Your task to perform on an android device: The doctor advised me to live in a fresh air environment. I am thinking of buying an air purifier. Share me the weather history of my current location orleans in the 1Weather app.
Image 0: 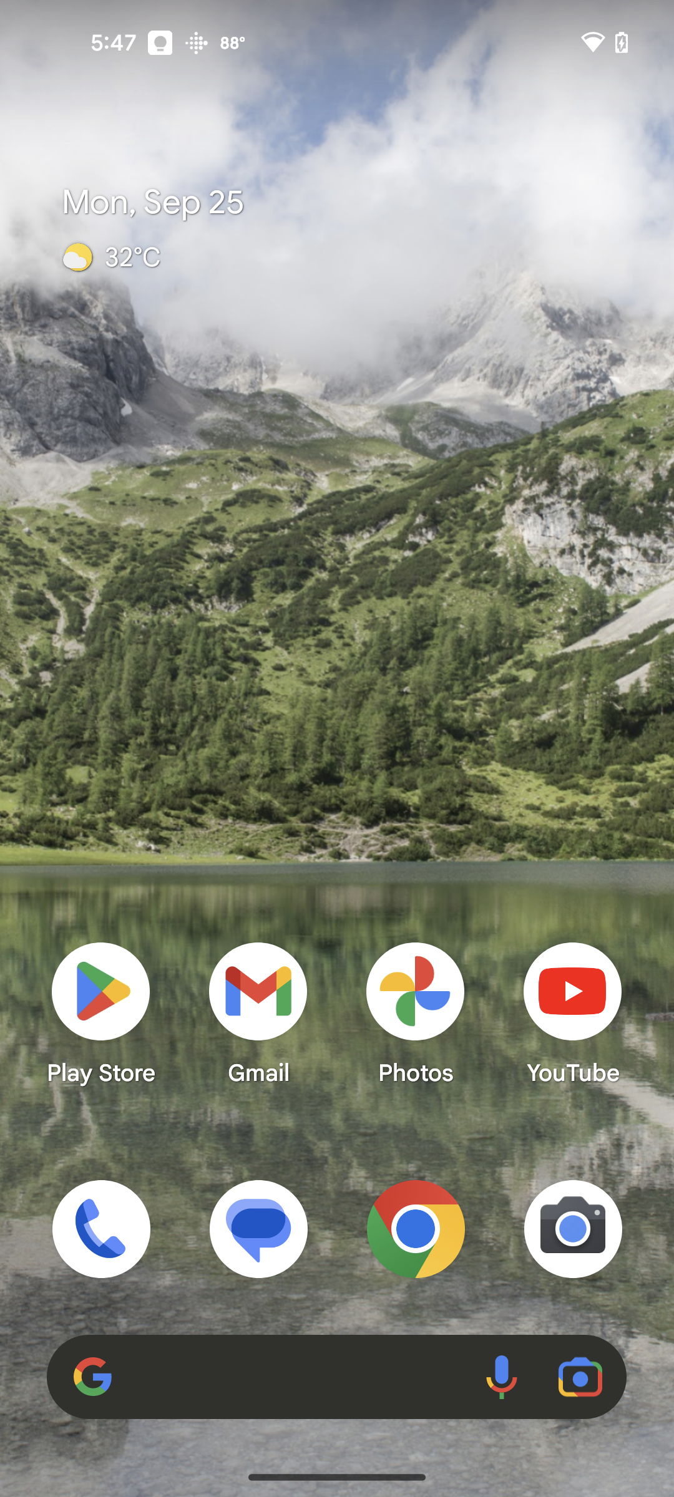
Open the 1Weather app
Step 0: open app "1Weather"
Image 1: 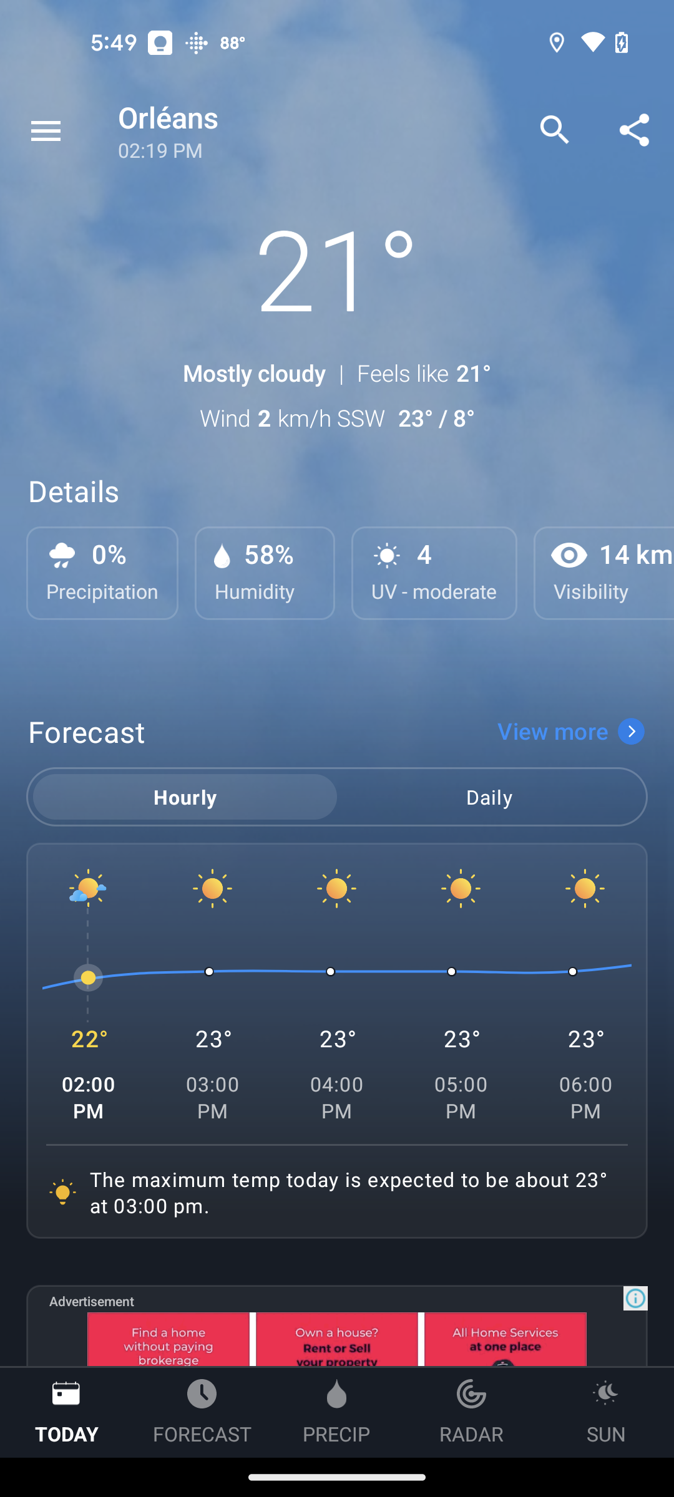
Scroll down to view more
Step 1: scroll down
Image 3: 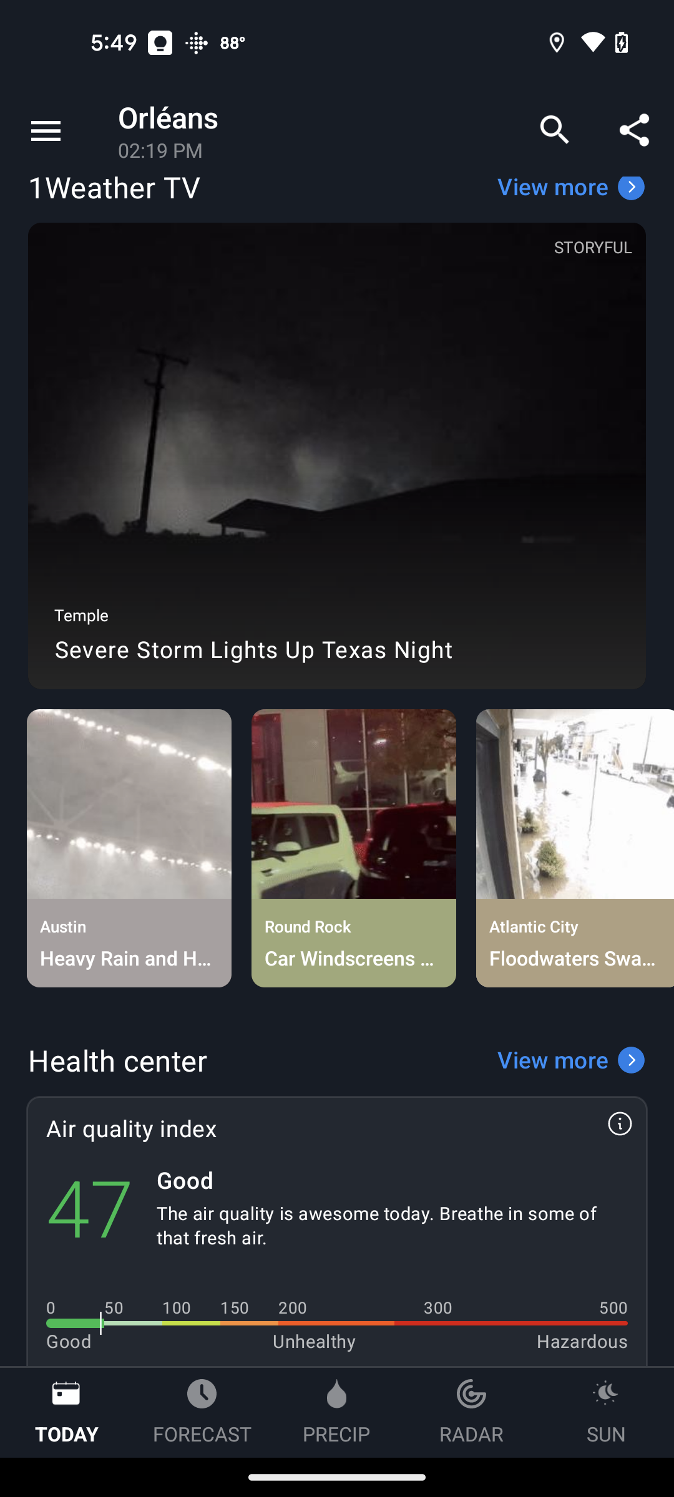
Click on the right arrow key next to Health center
Step 3: click (572, 1060)
Image 4: 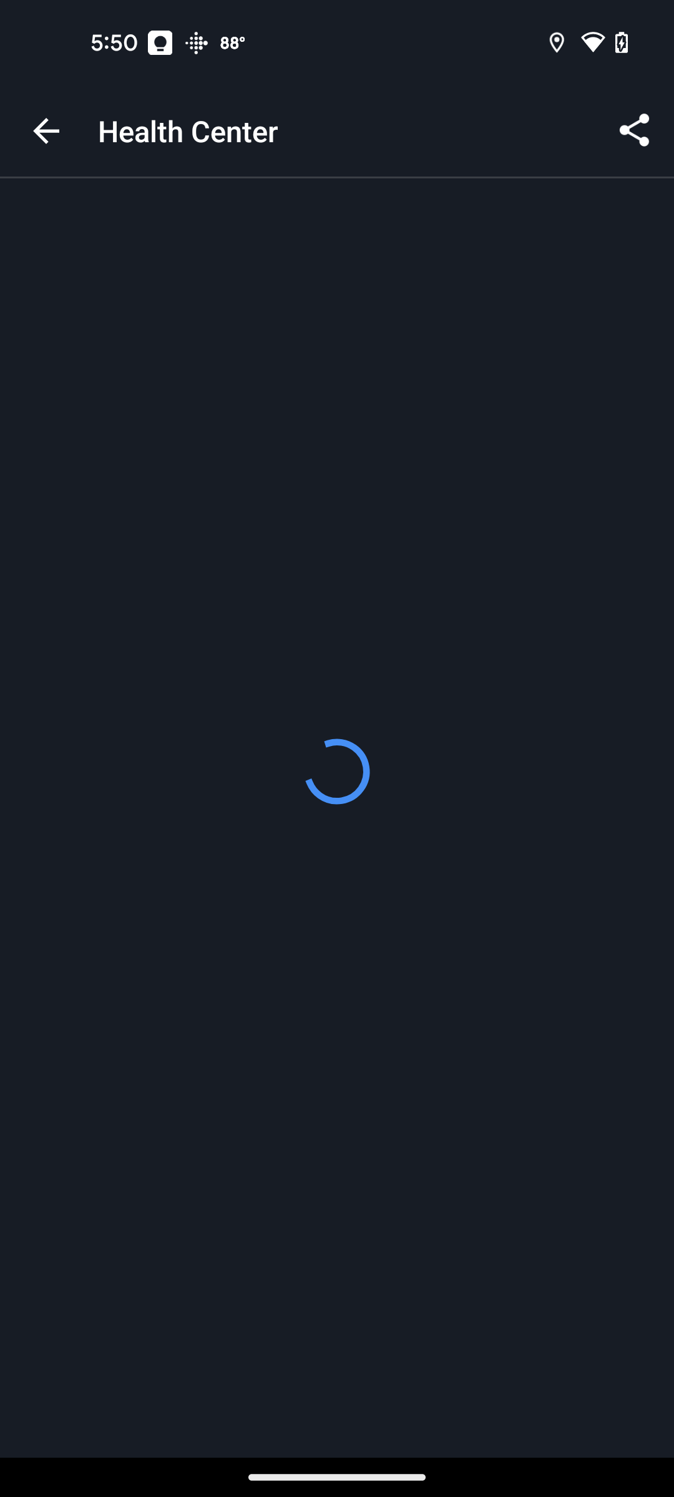
Click on the right arrow key next to Health center
Step 4: wait
Image 5: 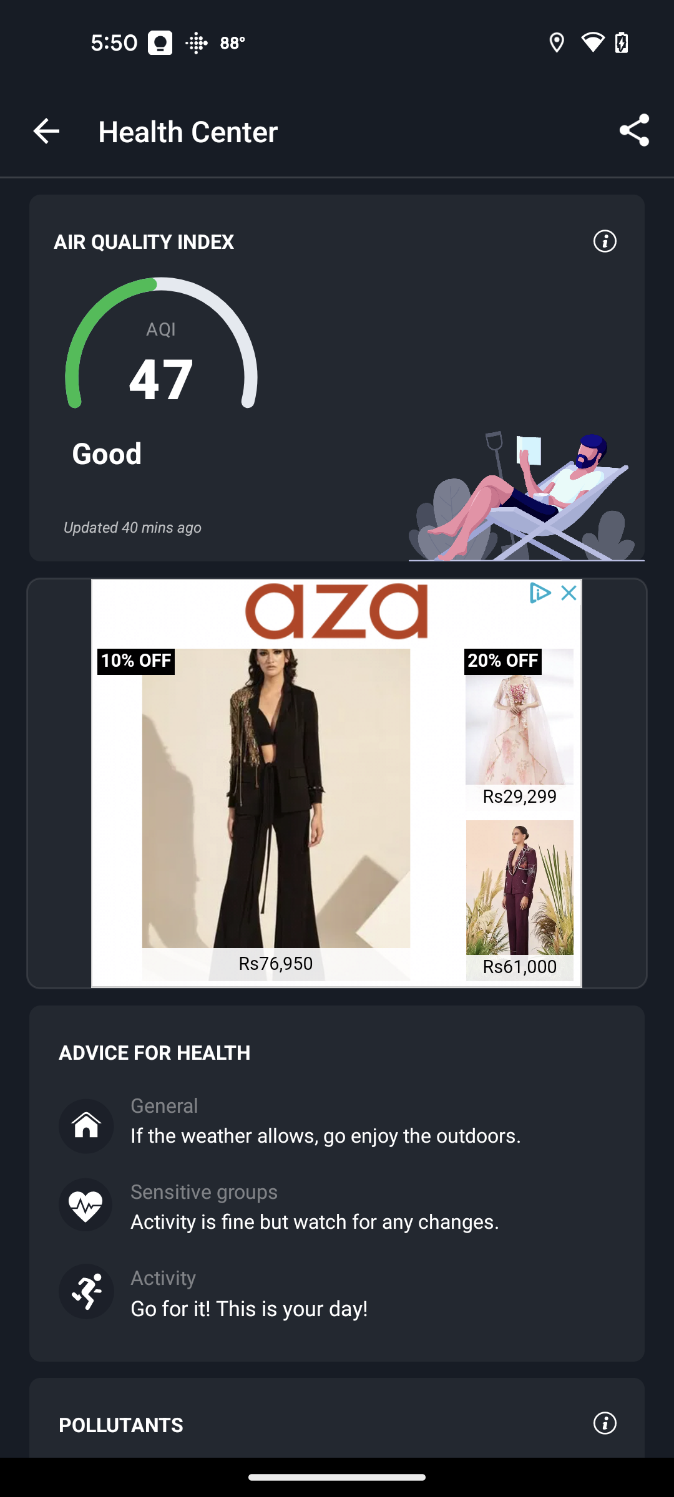
Scroll down to view more
Step 5: scroll down
Image 6: 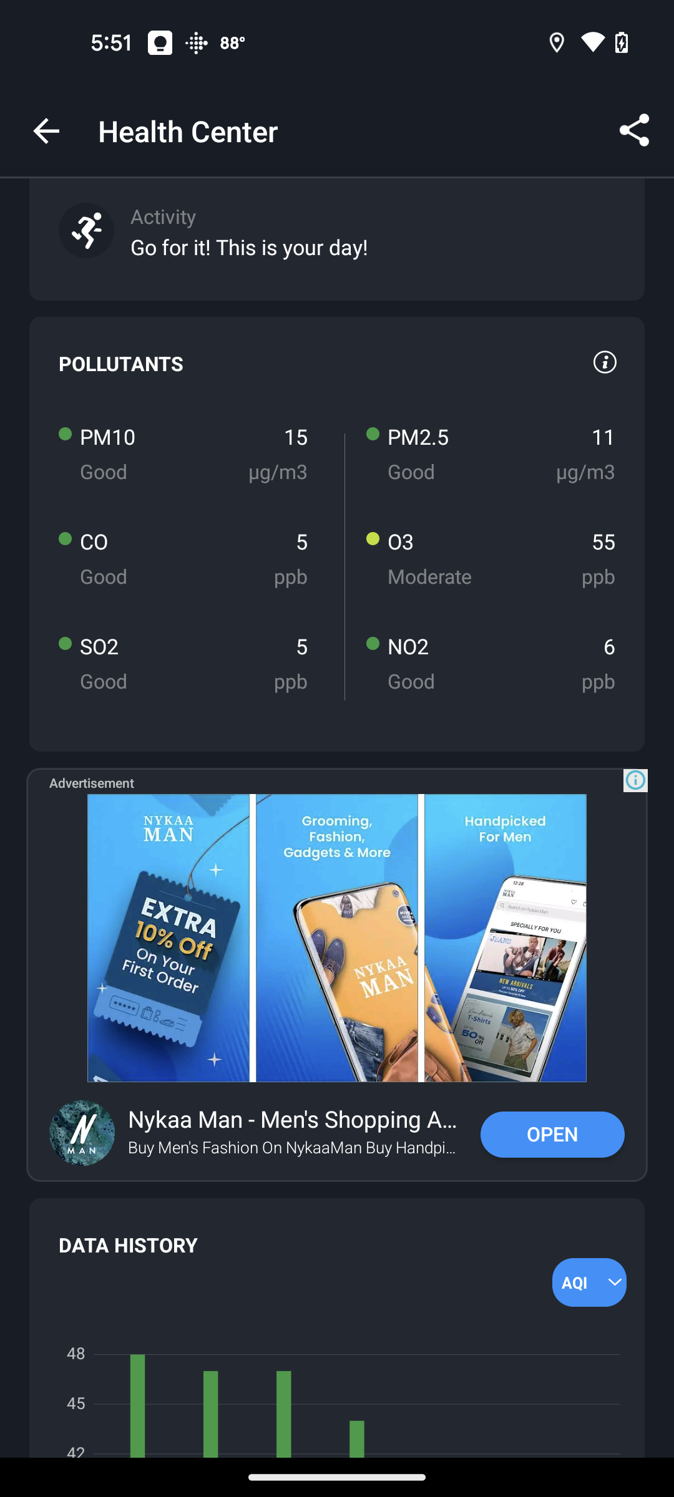
Scroll down to view more
Step 6: scroll down